Your task to perform on an android device: Open the Yahoo App, Go to the Search Icon to search for the Jotform mail subject with Analyze Your Form Submission with Reports.
Image 0: 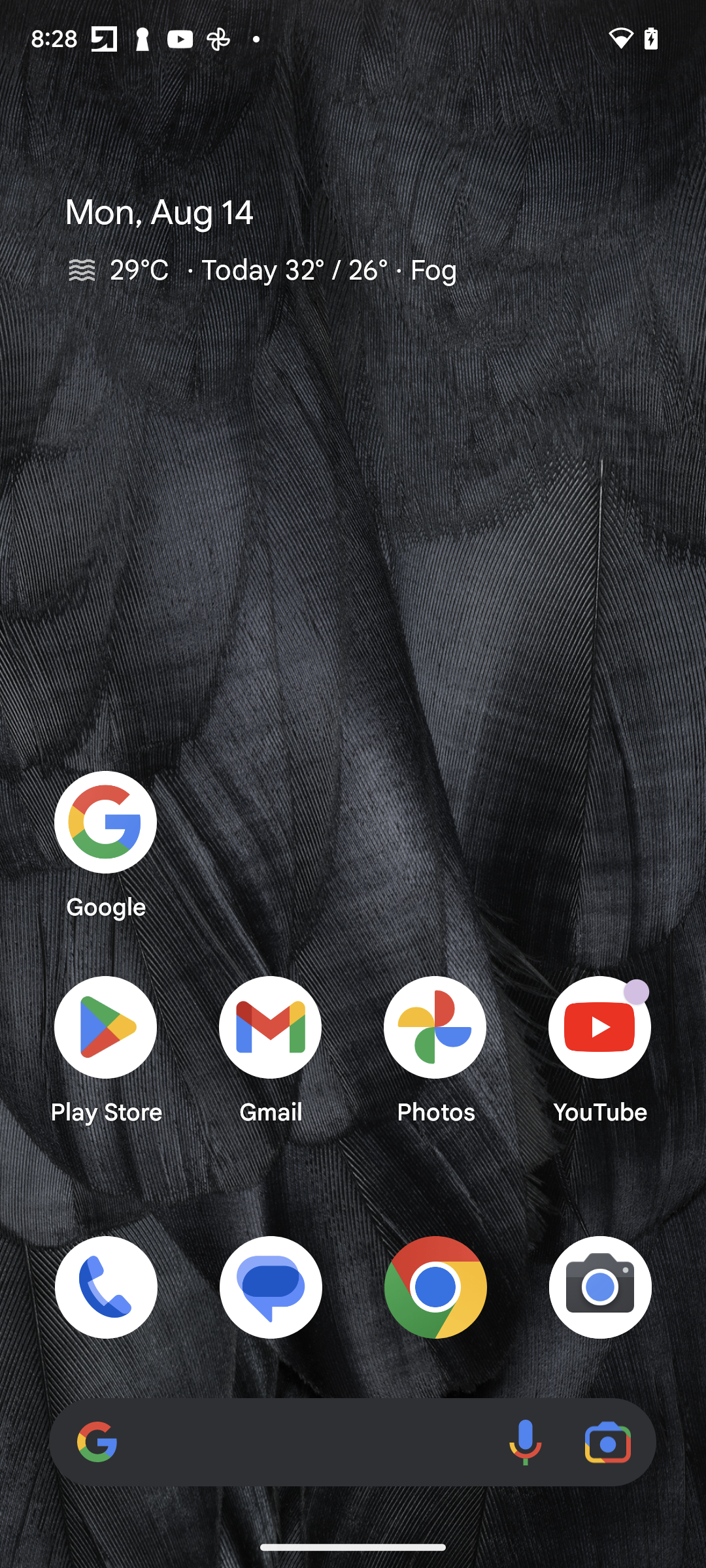
Open the Yahoo App
Step 0: open app "Yahoo Mail"
Image 1: 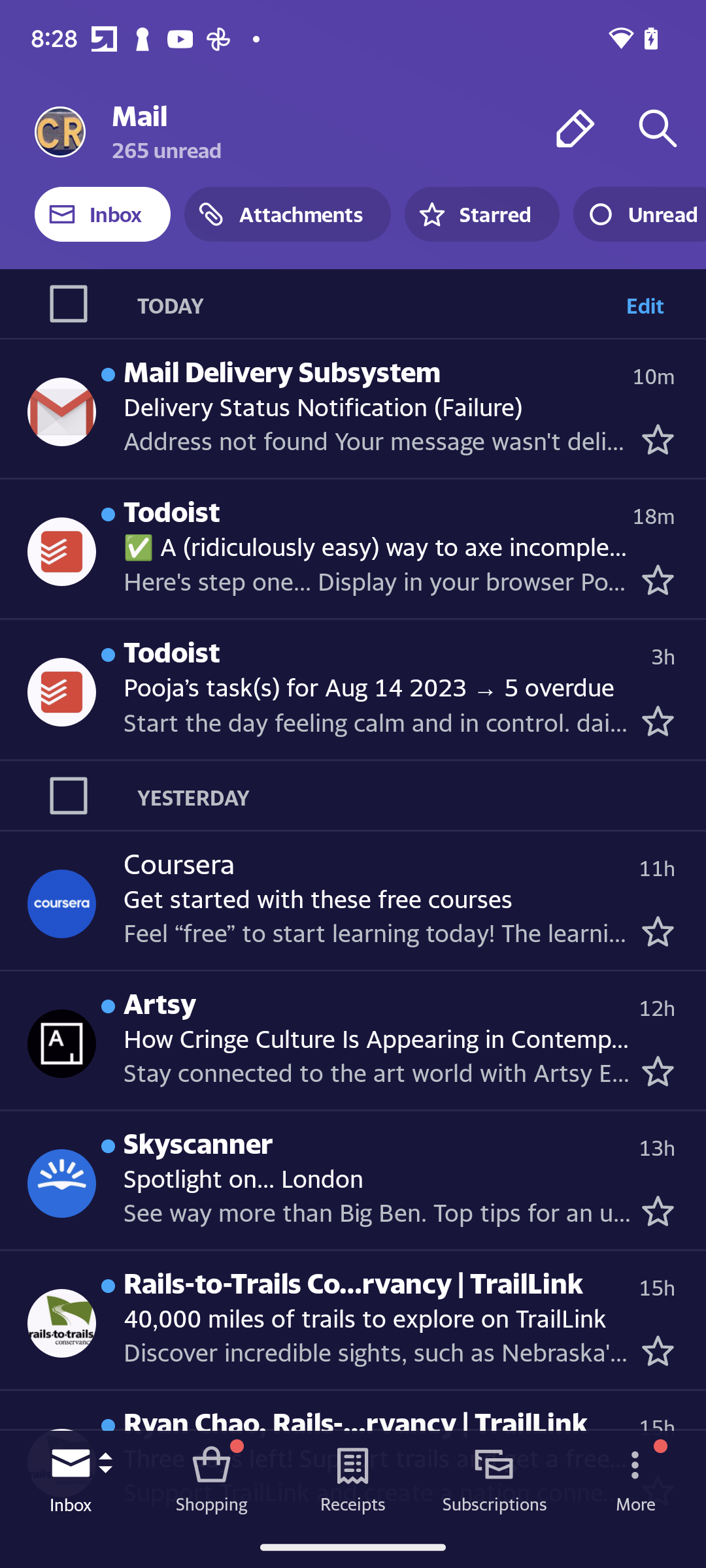
Go to the Search Icon in the top right corner of the screen 
Step 1: click (658, 128)
Image 2: 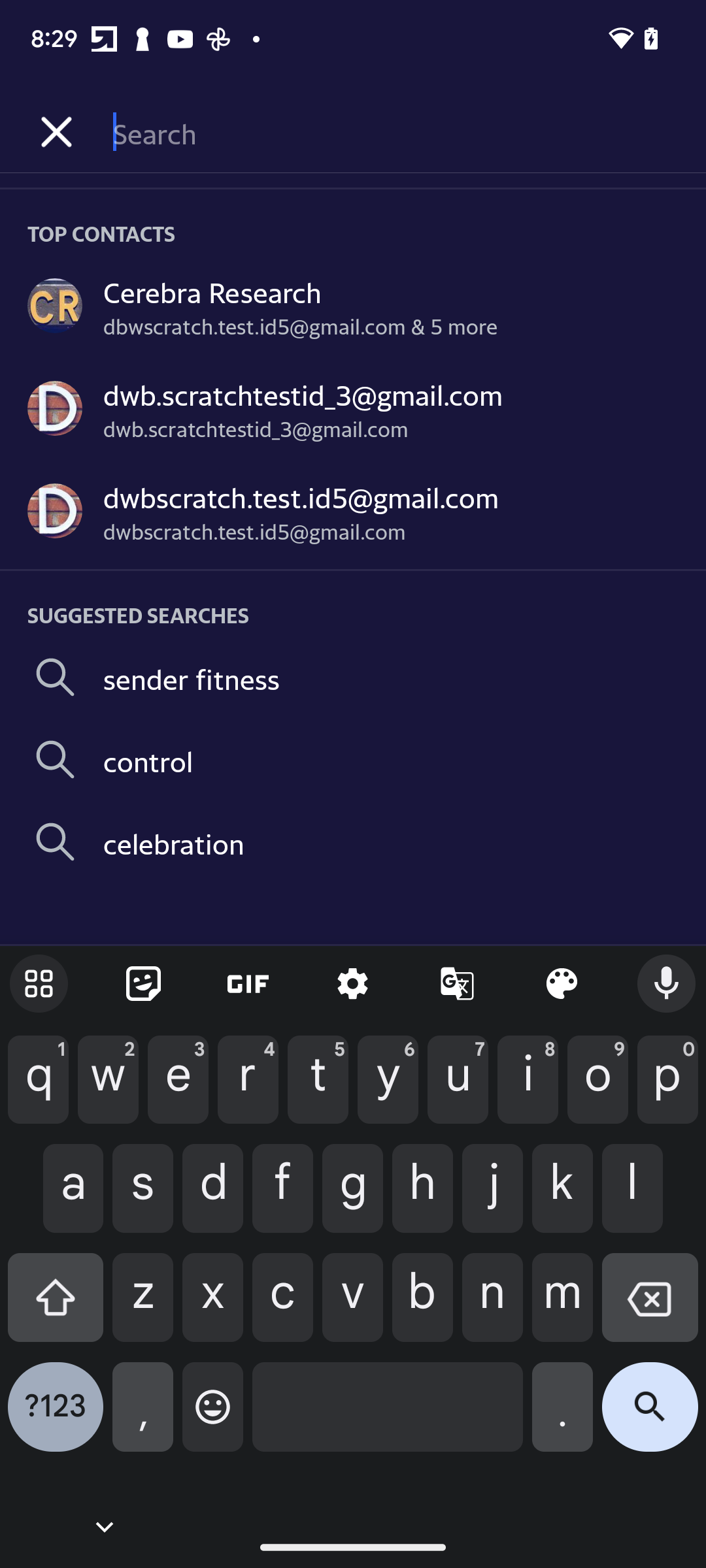
Search for the Jotform mail in the search bar
Step 2: type " Jotform"
Image 3: 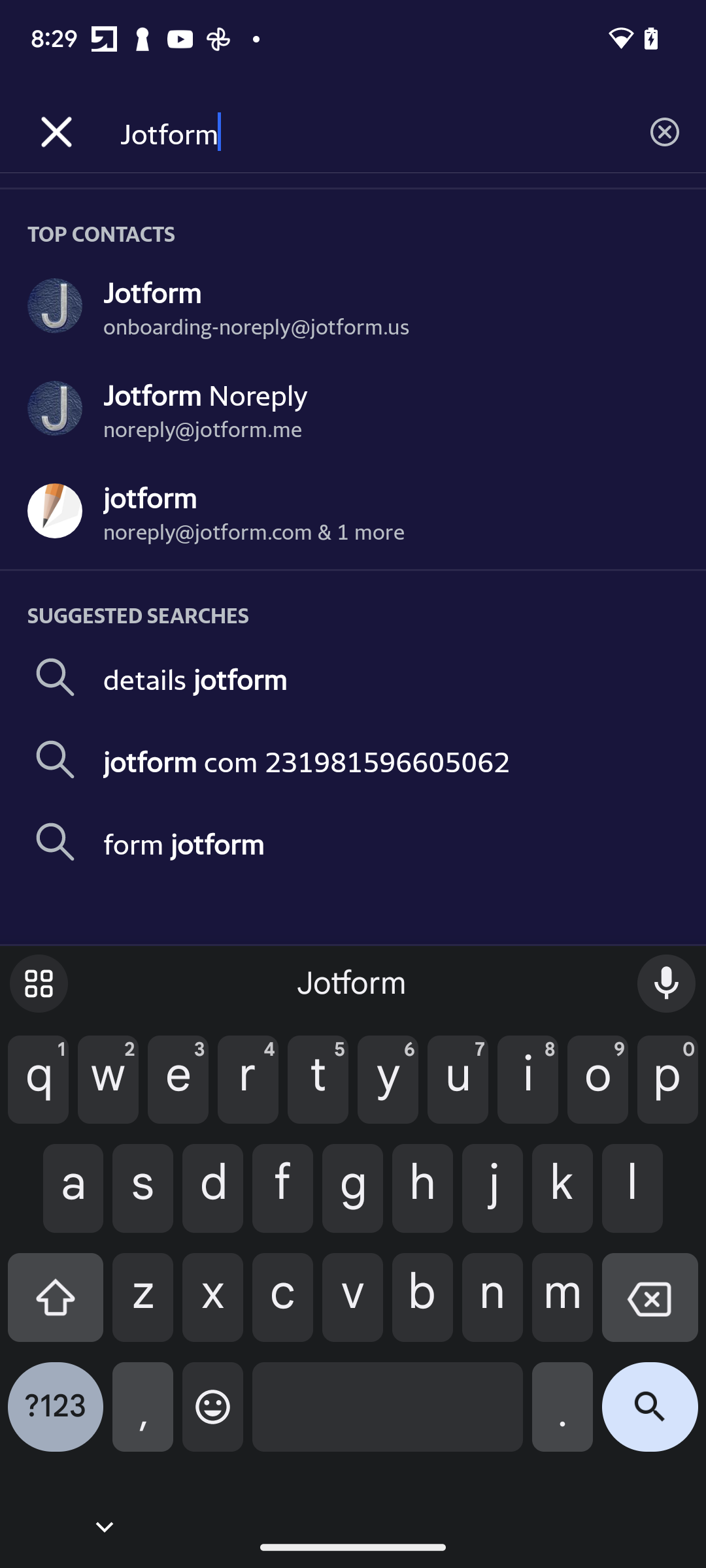
Click on the Search Icon in the Keyboard 
Step 3: click (650, 1417)
Image 4: 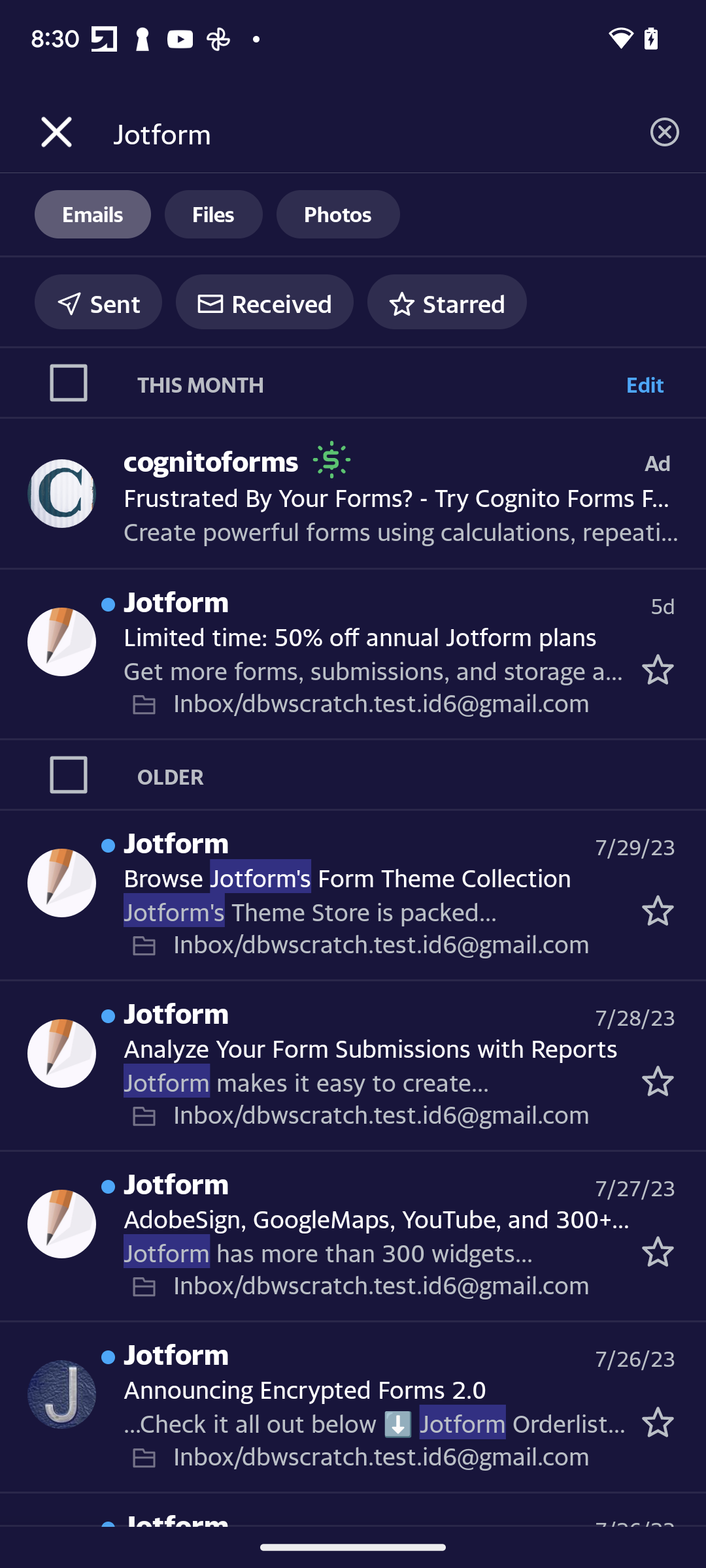
click on the Jotform mail subject with Analyze Your Form Submission with Reports
Step 4: click (176, 1016)
Image 5: 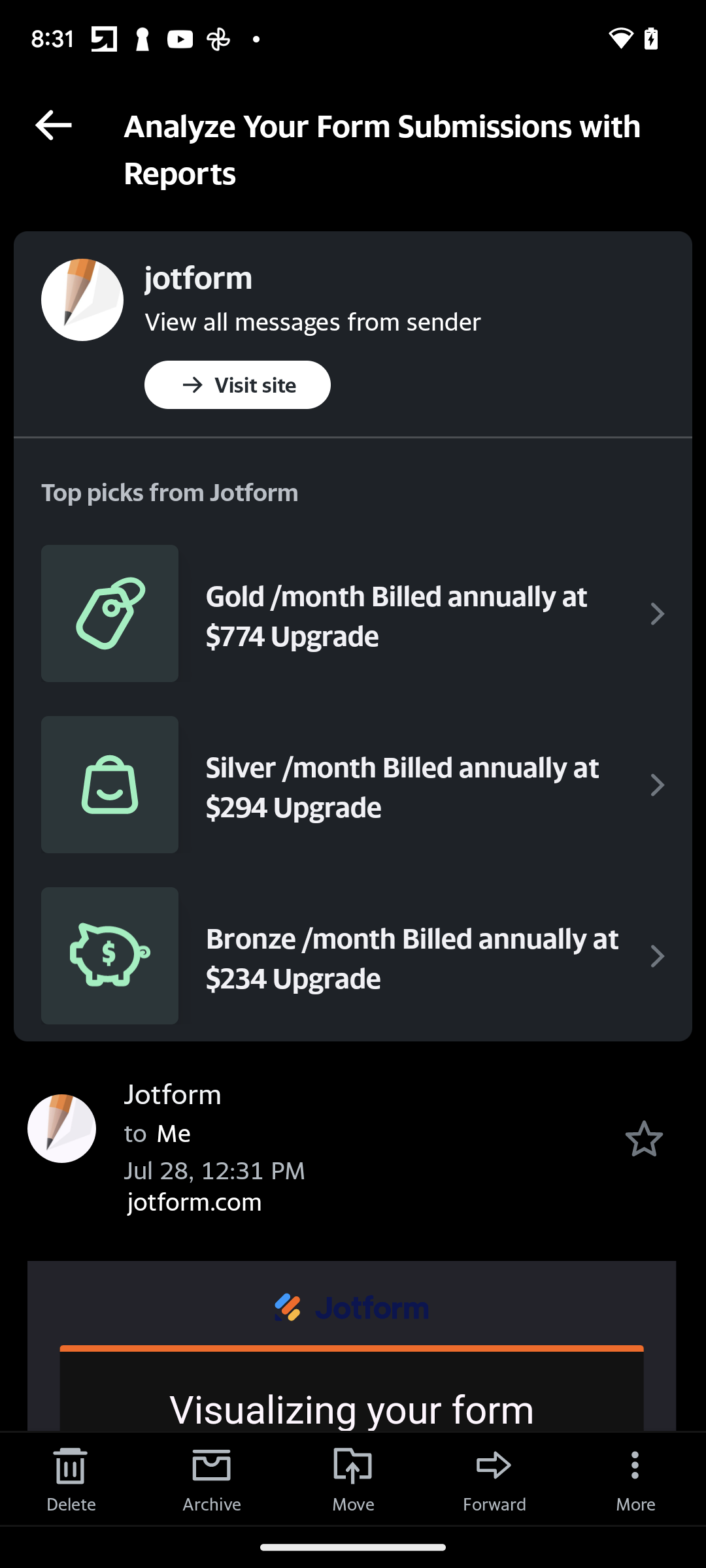
click on the Jotform mail subject with Analyze Your Form Submission with Reports
Step 5: wait
Image 6: 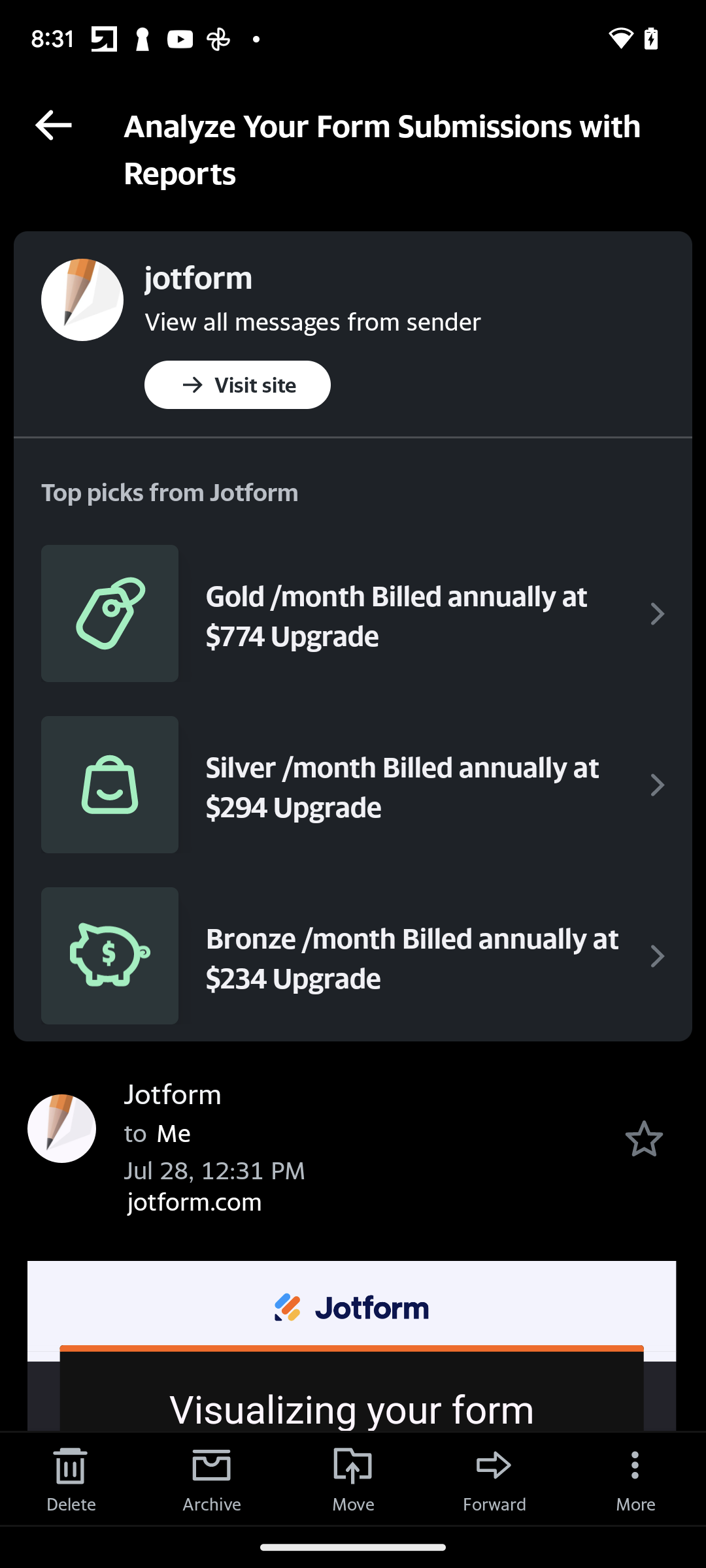
Swipe up to view the mail 
Step 6: scroll down